Your task to perform on an android device: I need to change my Tab, therefore I want to look at the details of the Kubix pillar tap  on the Ruhe app.
Image 0: 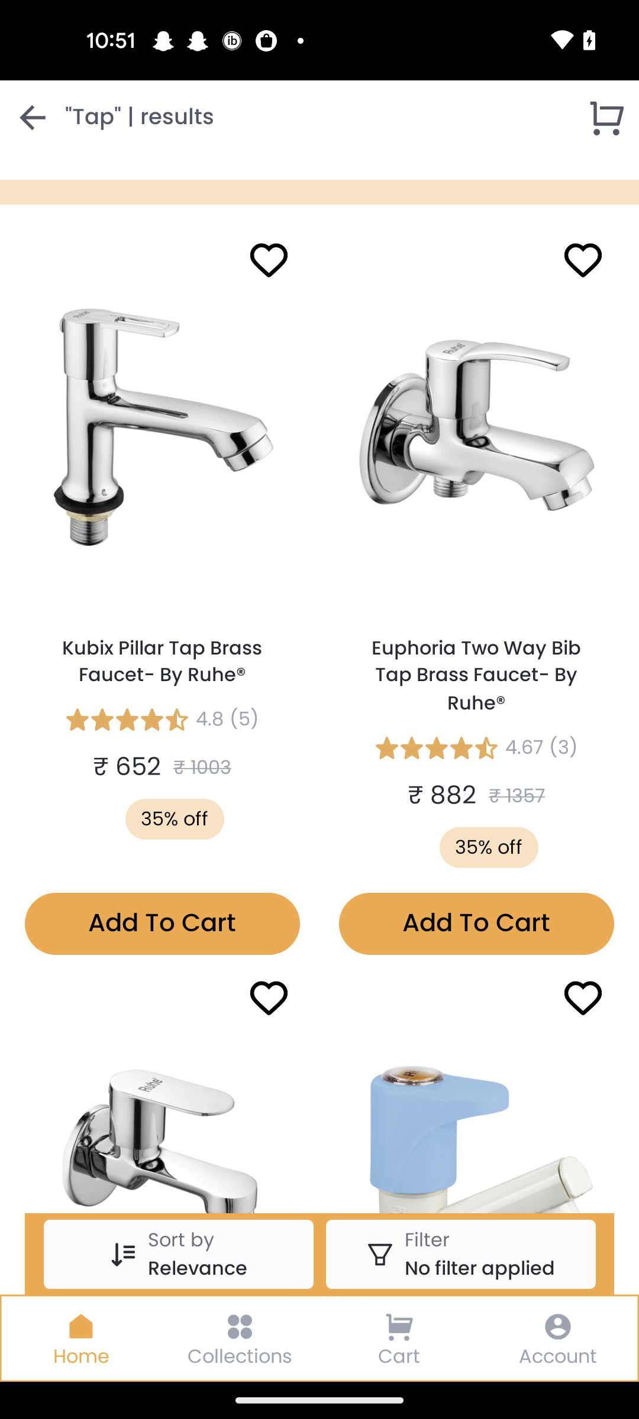
Click on the Kubix pillar tap
Step 0: click (162, 426)
Image 1: 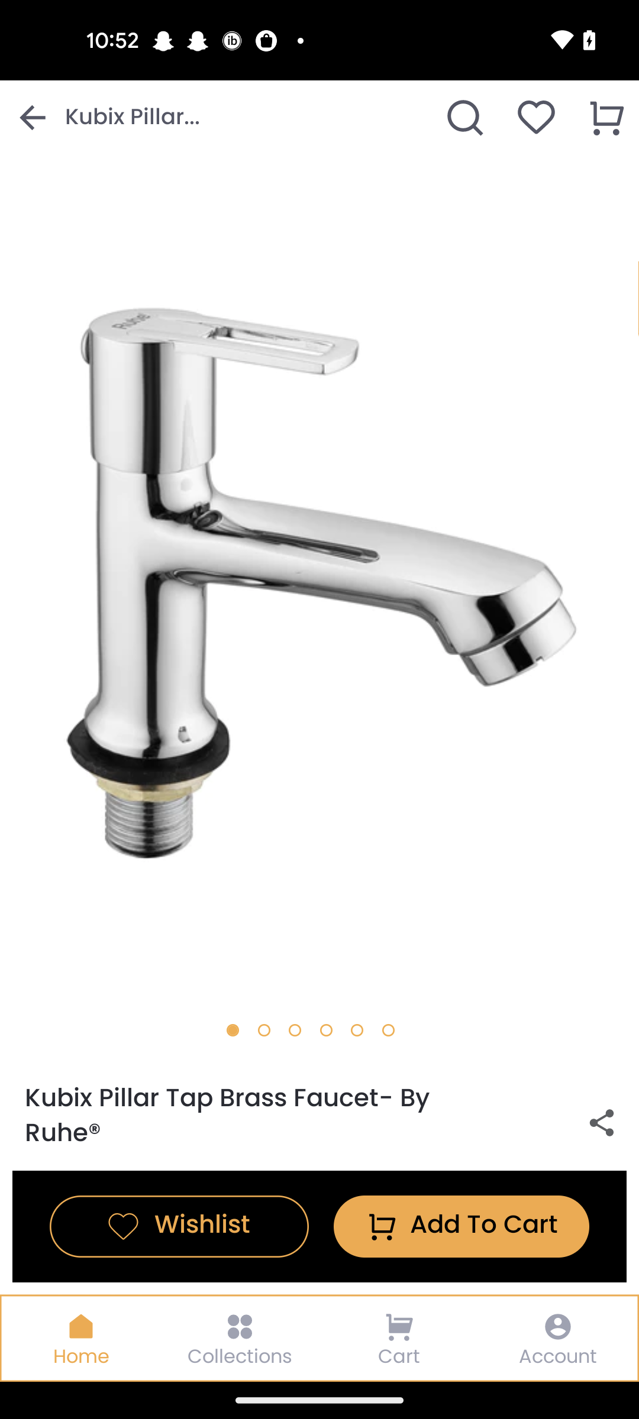
Swipe up to view the product
Step 1: scroll down
Image 2: 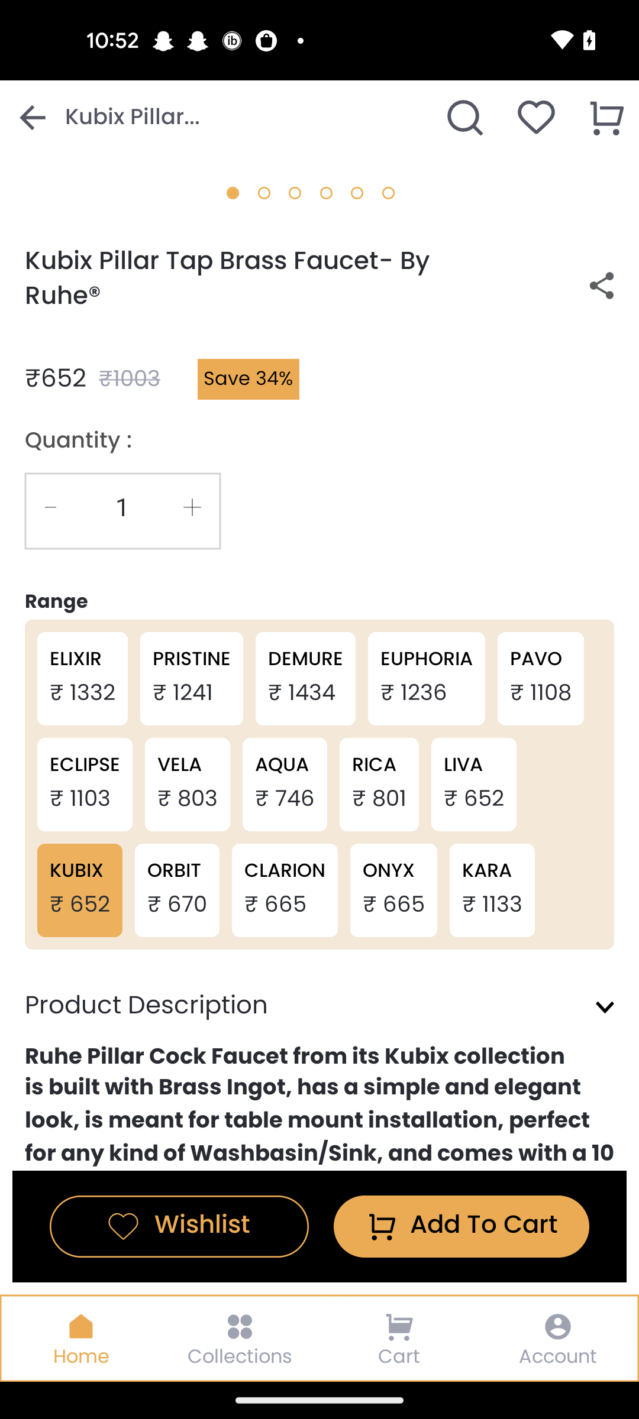
Swipe up to view the product
Step 2: scroll down